Your task to perform on an android device: My wife asked me to share this First try of Clara audio recording with her, so send this audio recording from Easy Voice Recorder app to clarawagner98b@gmail.com on the Gmail app.
Image 0: 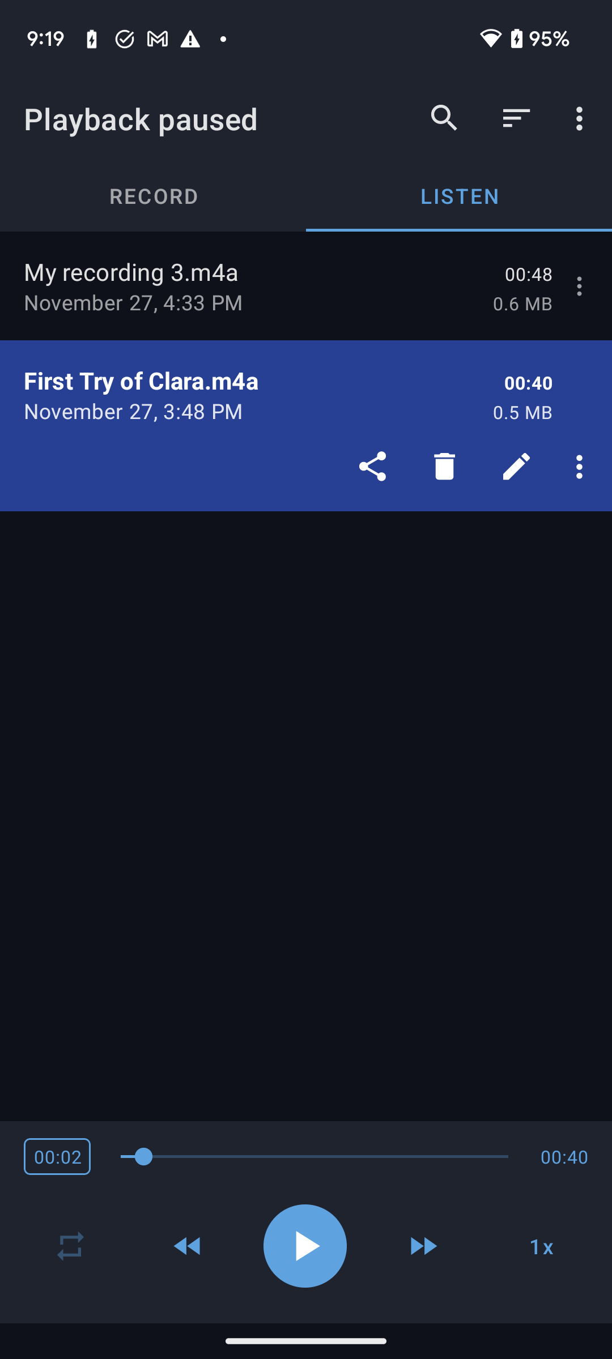
Click on the share icon of the First Try of Clara audio file to share this file.
Step 0: click (372, 467)
Image 1: 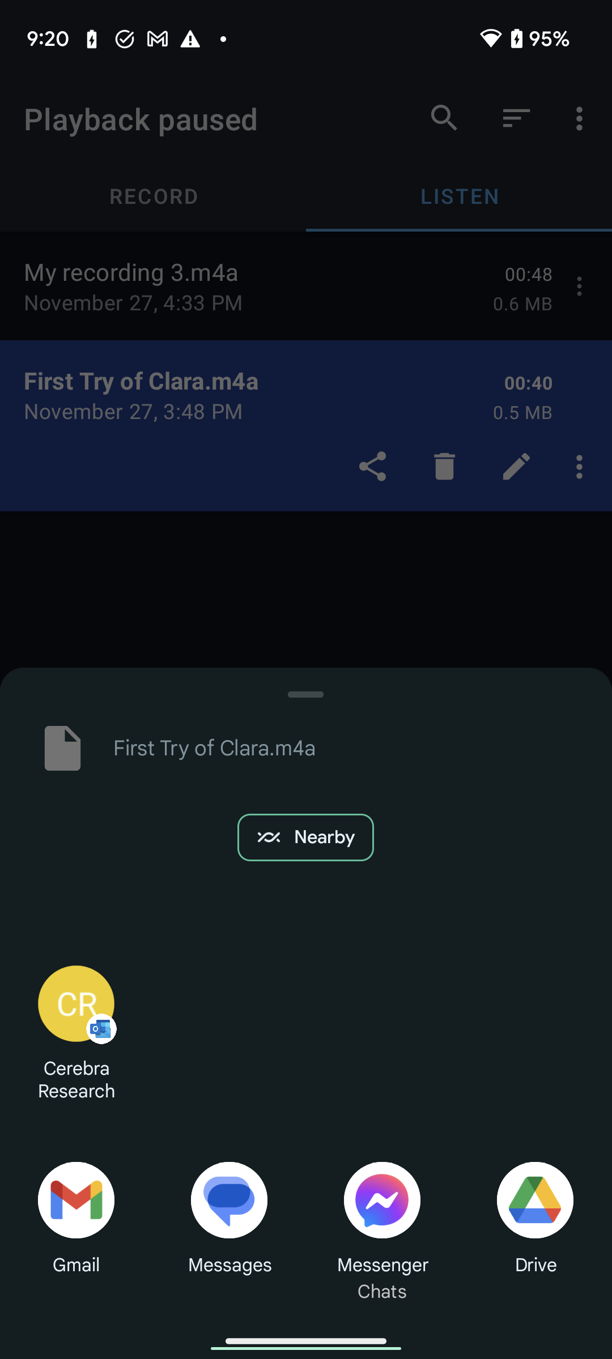
Click on the Gmail app icon to share this file.
Step 1: click (75, 1200)
Image 3: 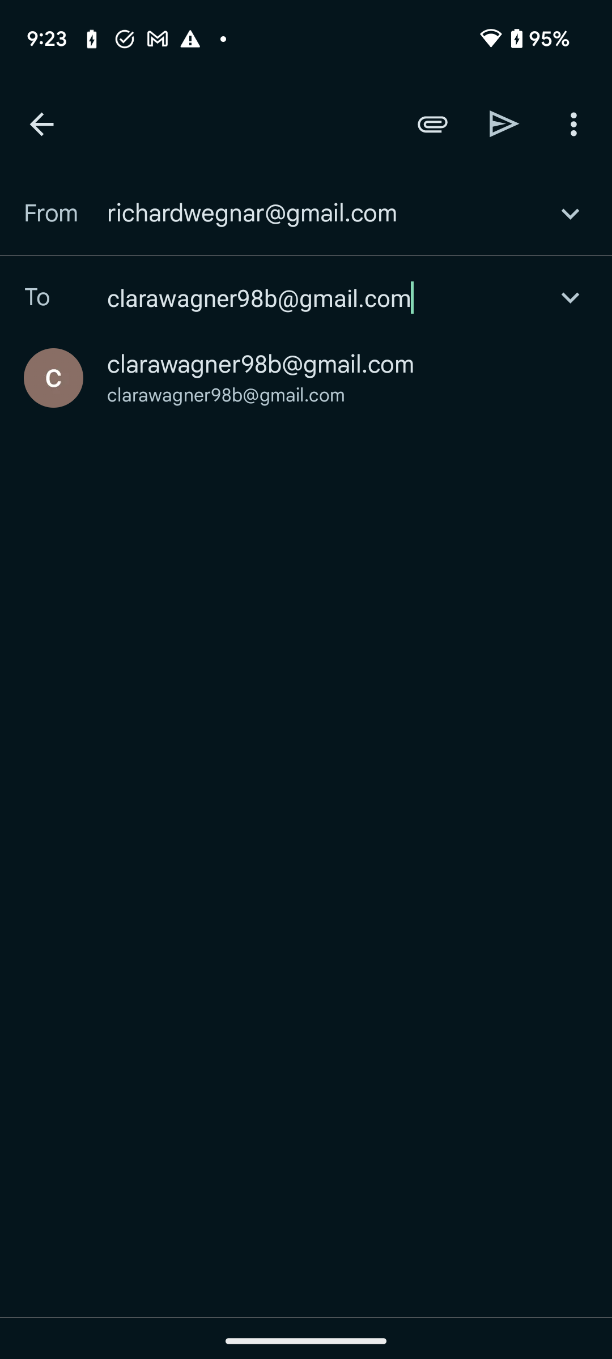
Click on the suggested account to select the recipient account
Step 3: click (261, 364)
Image 4: 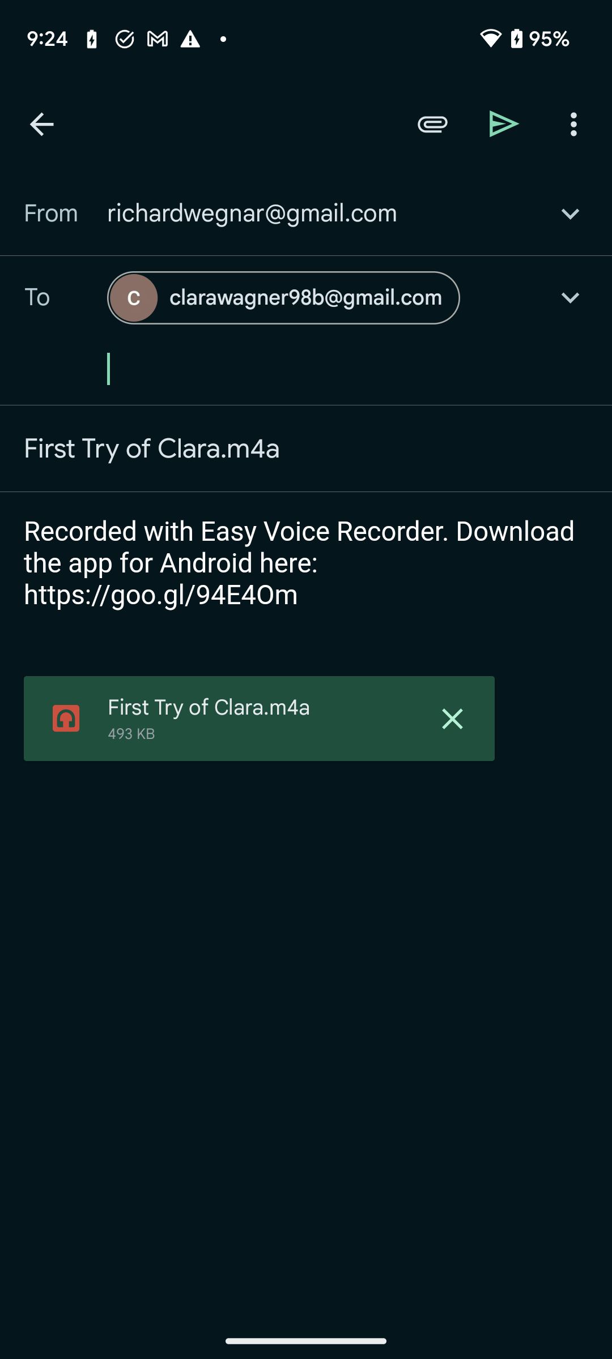
Click on the send icon at the top of the screen to send this audio to my wife
Step 4: click (504, 123)